Your task to perform on an android device: My Quinoa stock is about to end, so search for the True Elements Quinoa (1400g) on the flipkart app.
Image 0: 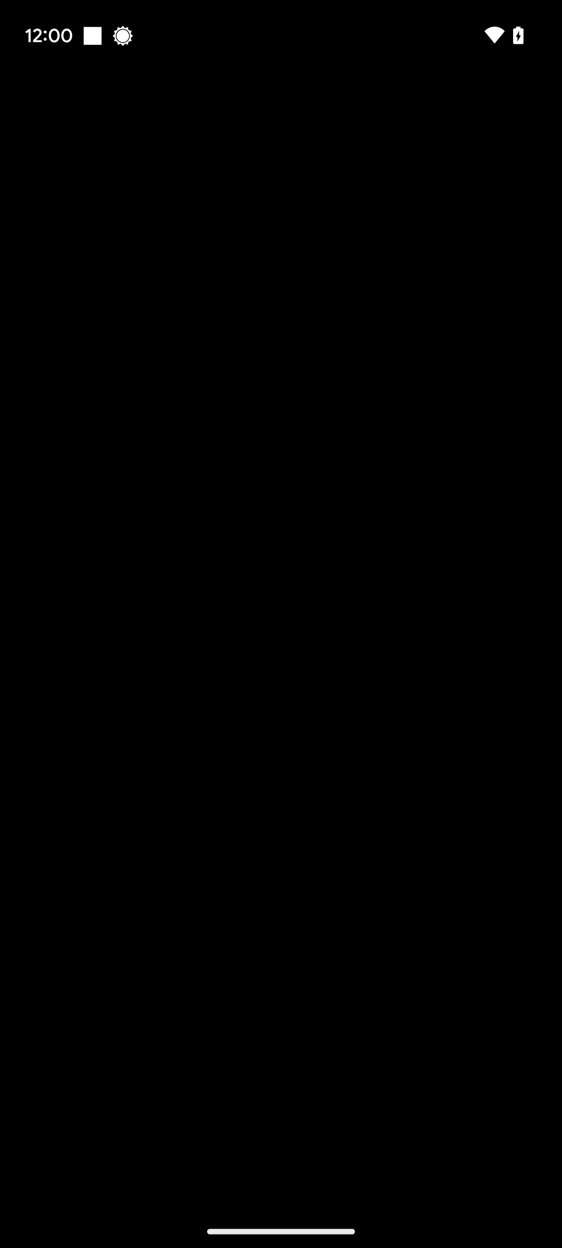
Open the flipkart app.
Step 0: open app "Flipkart"
Image 1: 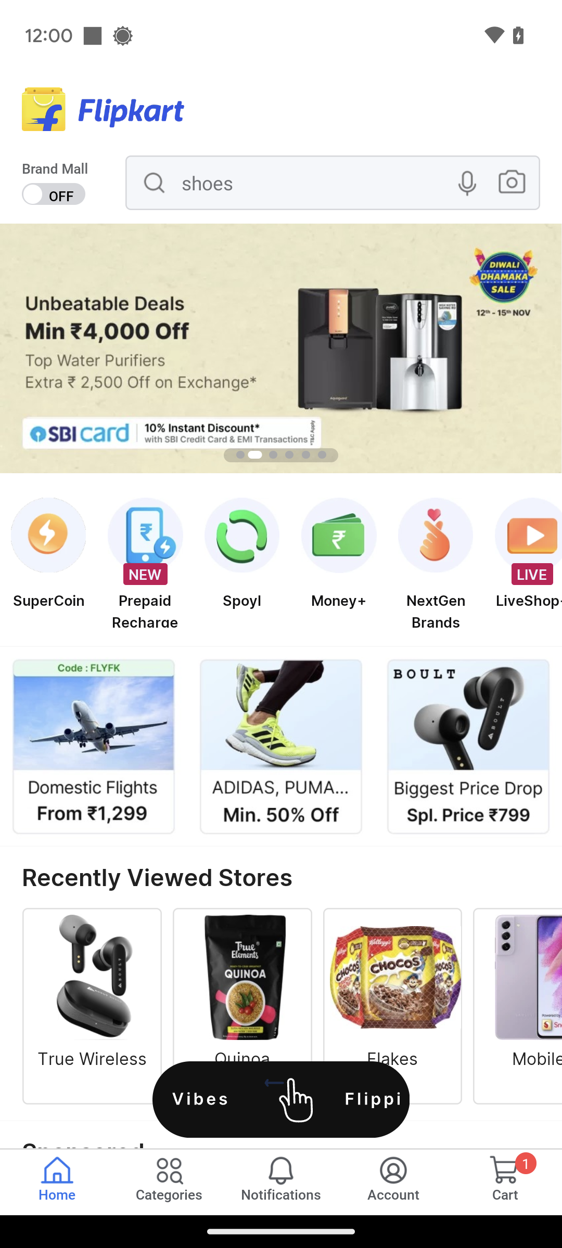
Click on the search bar at the top of the screen.
Step 1: click (316, 192)
Image 2: 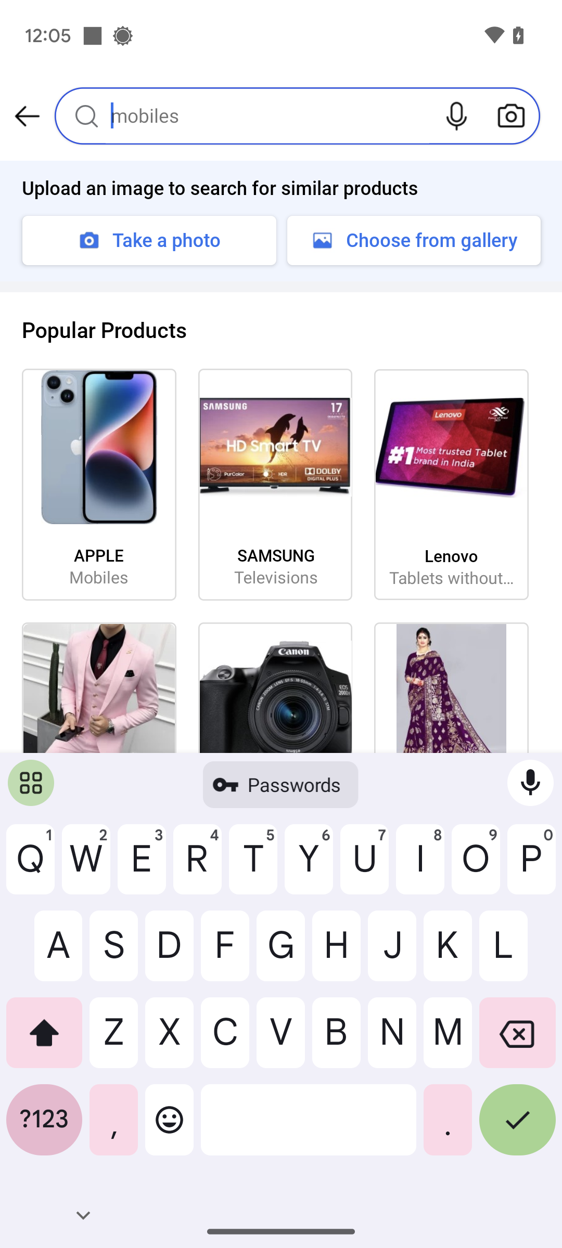
Type in Quinoa by True Elements.
Step 2: type "Quinoa by True Elements"
Image 3: 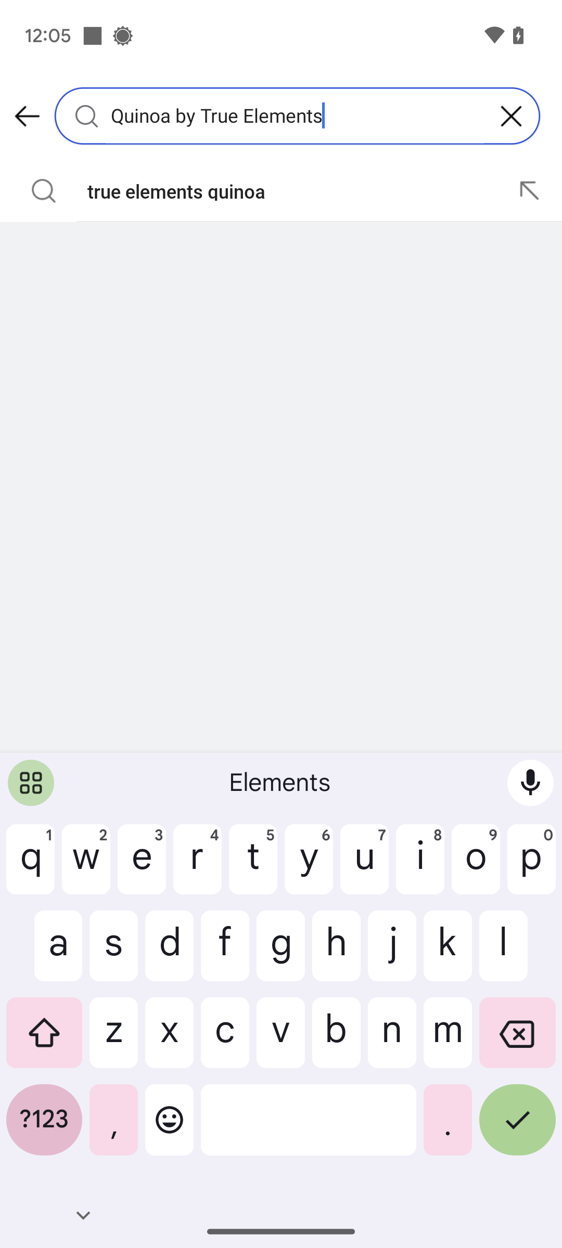
Click on the tick button at the bottom-right corner of the keyboard.
Step 3: click (517, 1128)